Your task to perform on an android device: Perform advanced arithmetic operations on a Quickey calculator.
Image 0: 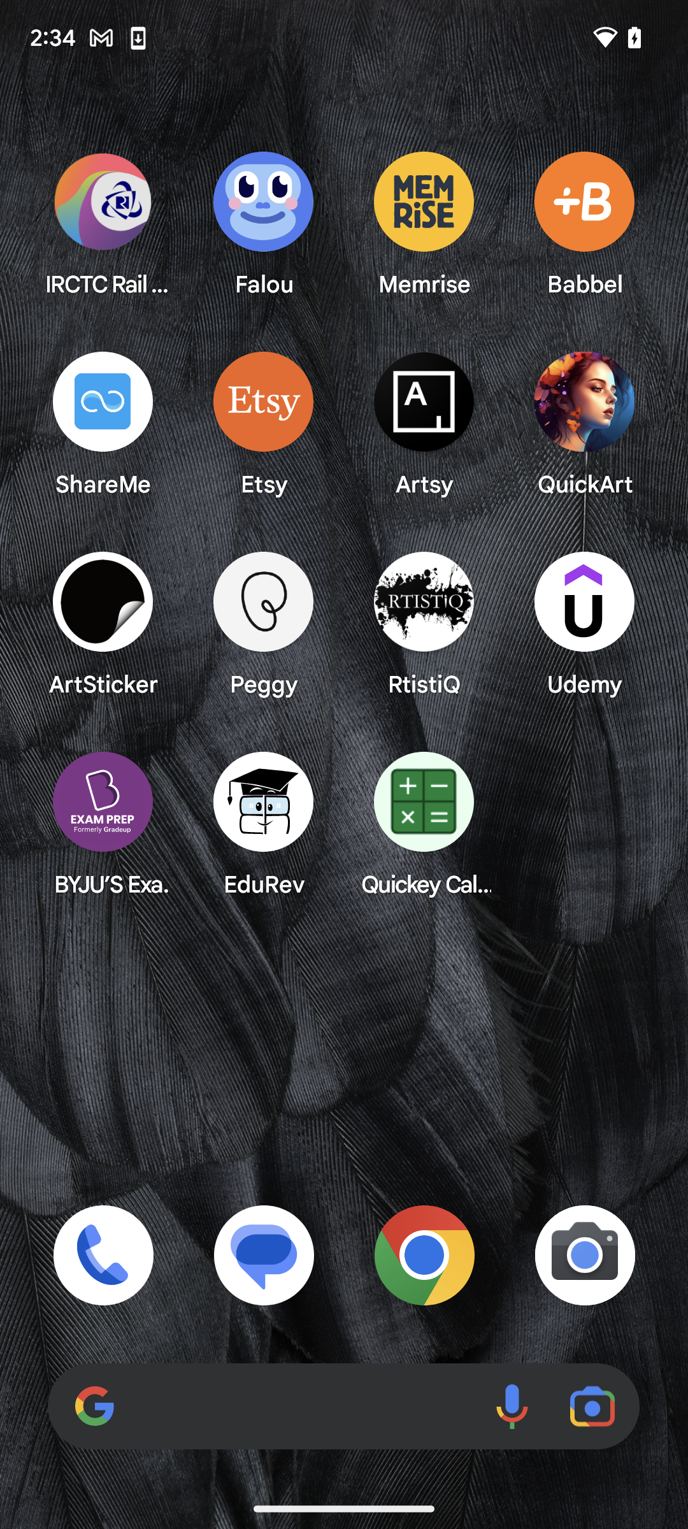
Open the Quickey calculator app.
Step 0: open app "Quickey Calculator"
Image 1: 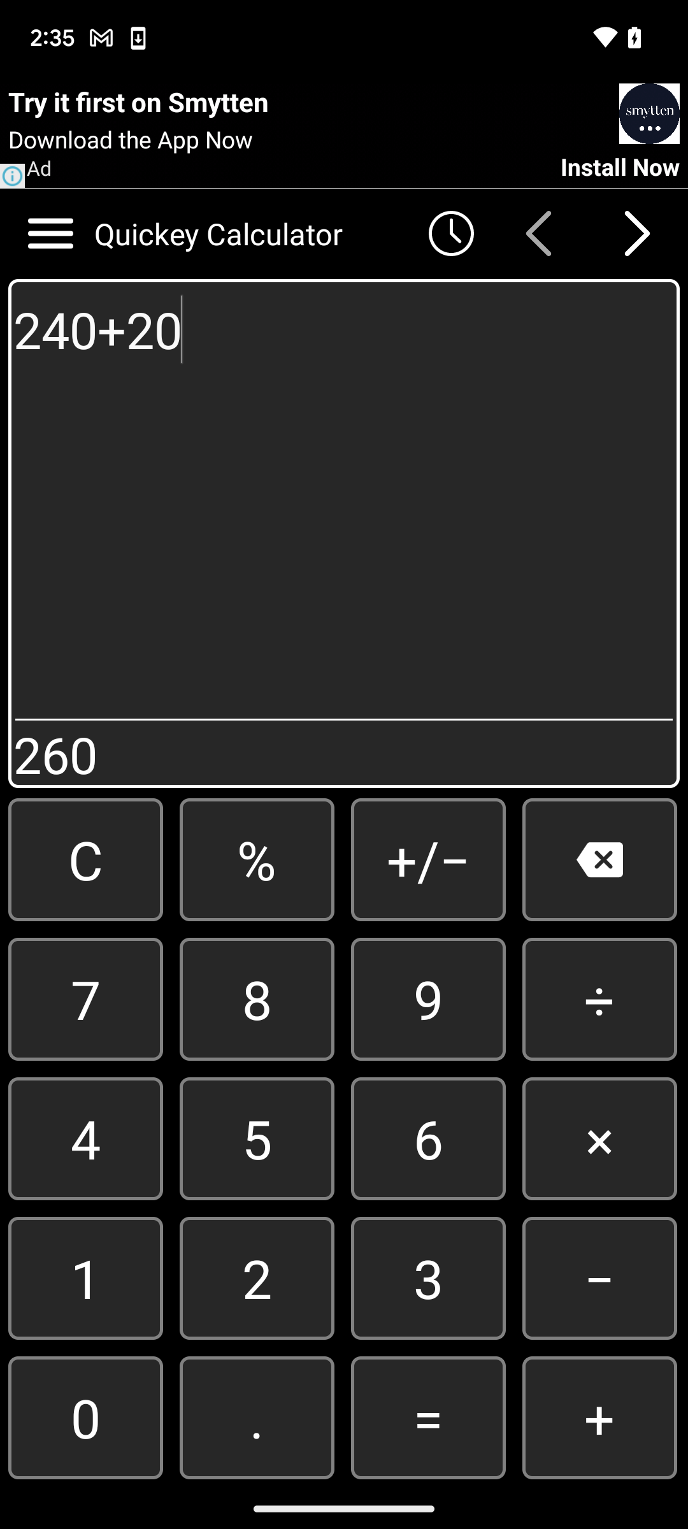
Open the Quickey calculator app.
Step 1: wait
Image 2: 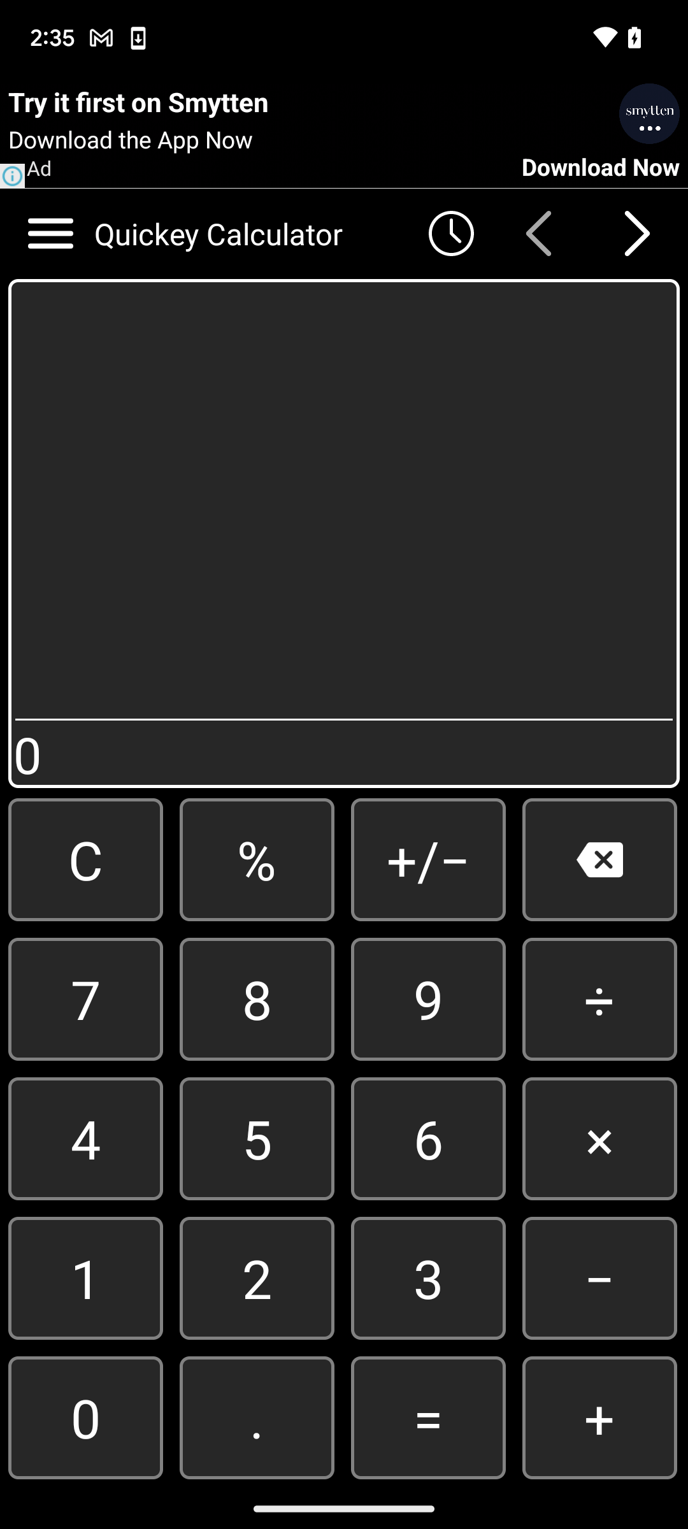
Tap on the arrow present on the right top of the screen.
Step 2: click (626, 226)
Image 3: 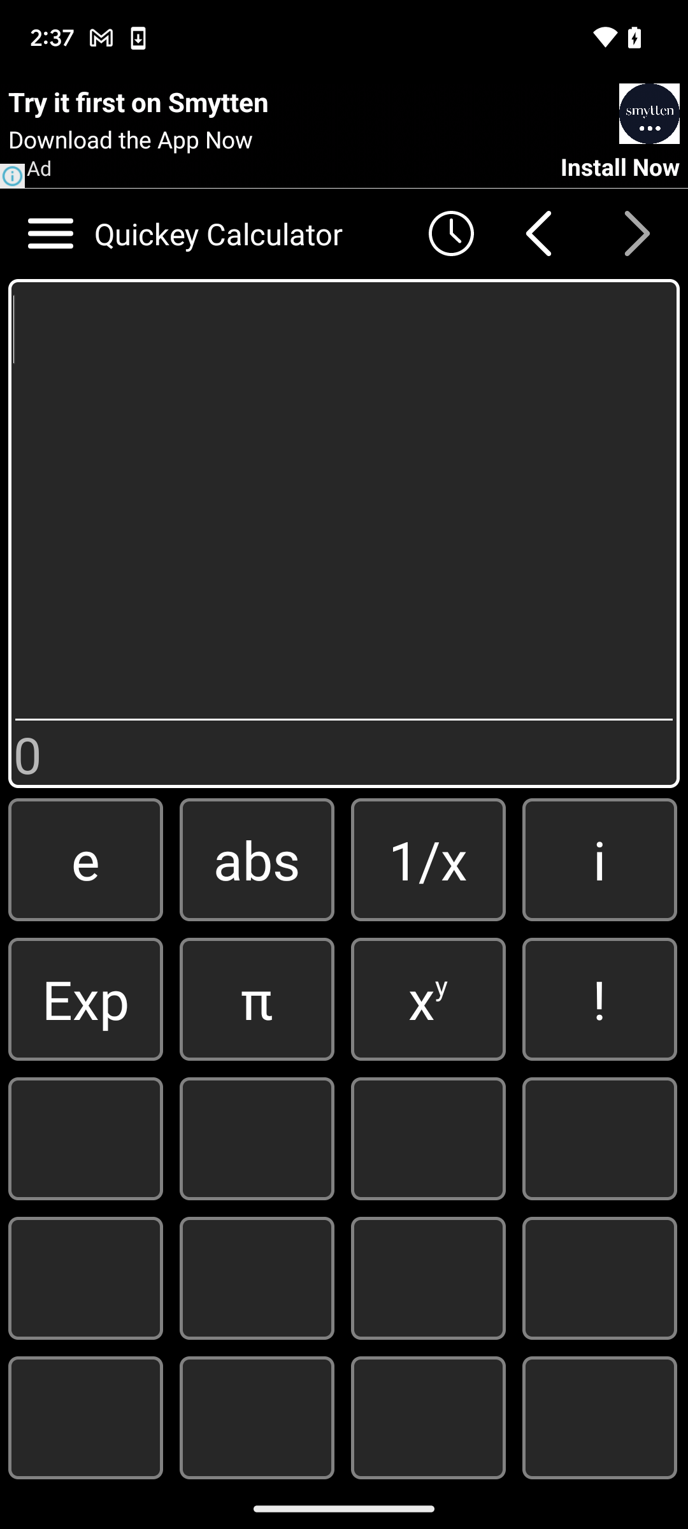
Tap on the arrow present on the right top of the screen.
Step 3: wait
Image 4: 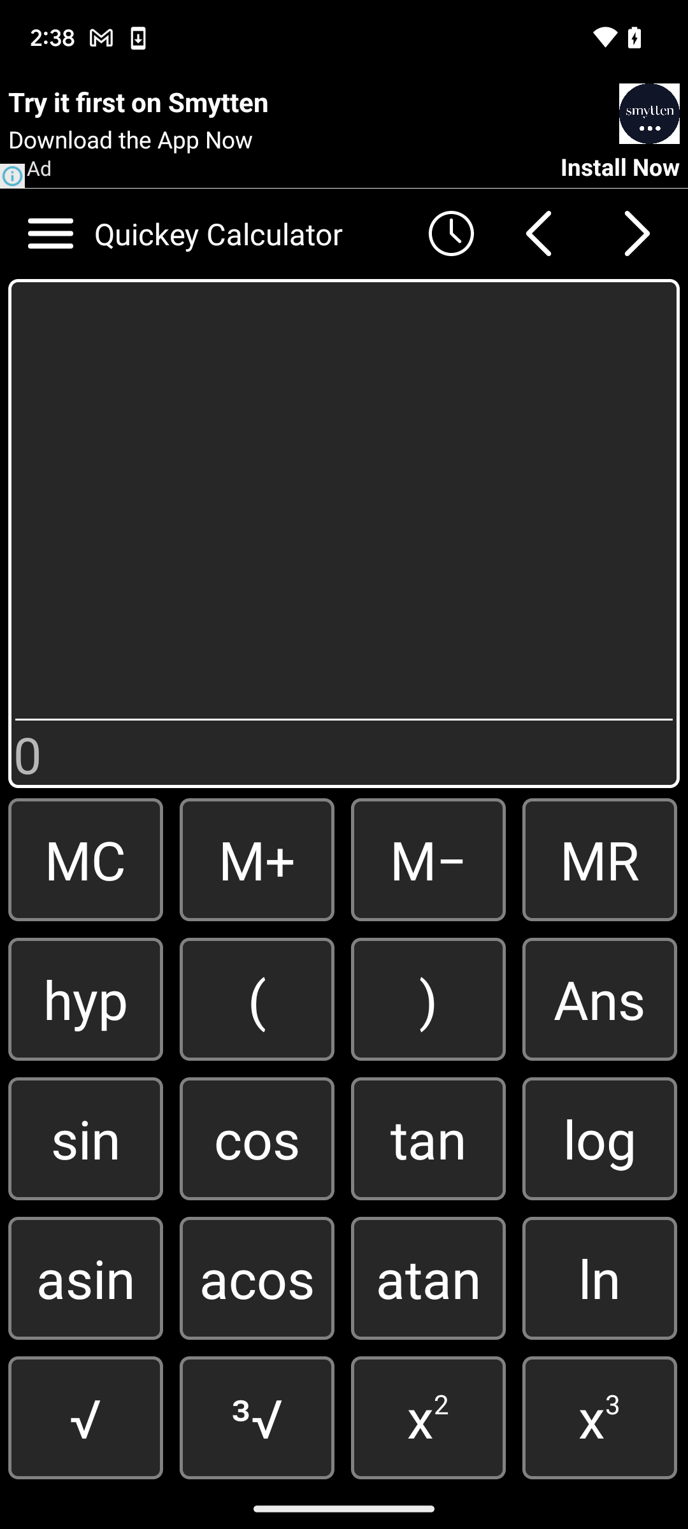
Tap on the root icon present on the left bottom corner of the screen.
Step 4: click (85, 1417)
Image 6: 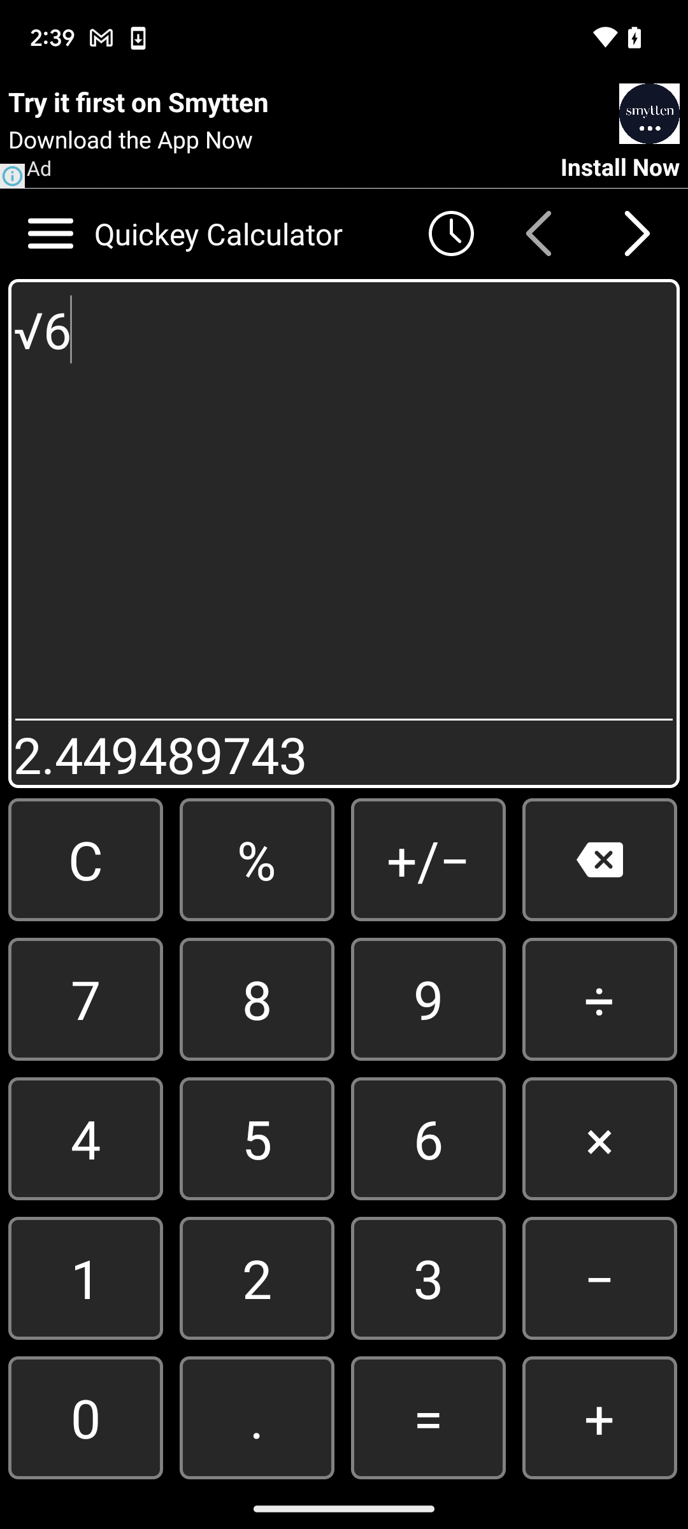
Put a number in the root.
Step 6: click (85, 1138)